Your task to perform on an android device: I want to read the reviews of Sydney Half Leather 1-Seater Recliner because I find it attractive. Read the reviews in the Homecentre app.
Image 0: 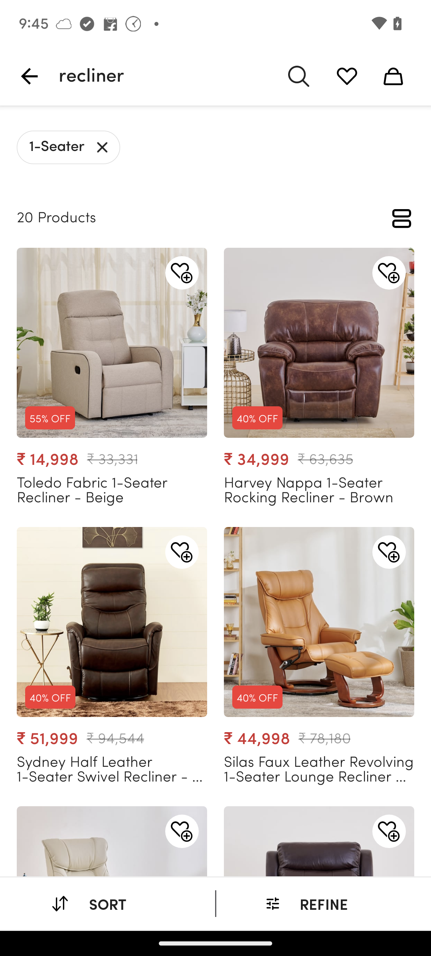
Click on the Sydney Half Leather.
Step 0: click (111, 622)
Image 1: 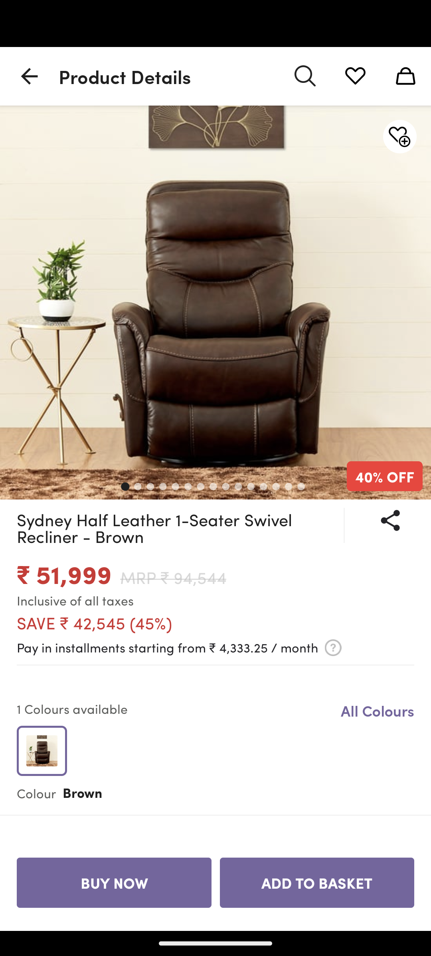
Scroll down to view the reviews.
Step 1: scroll down
Image 2: 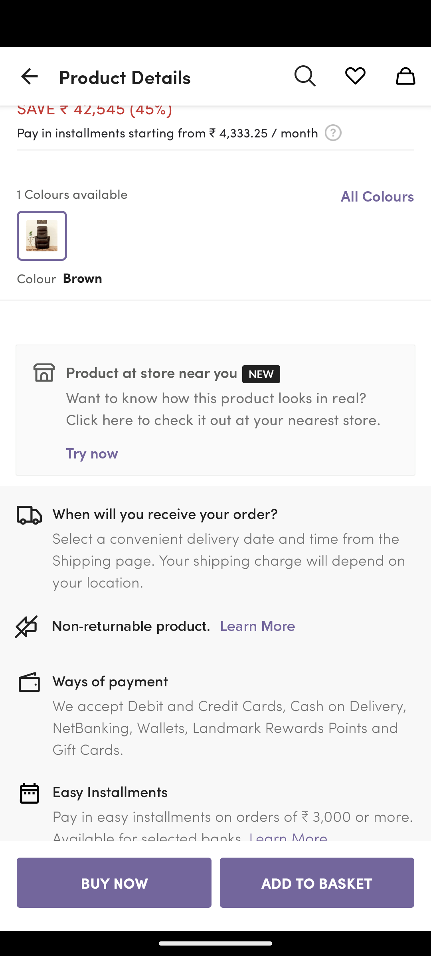
Scroll down to view the reviews.
Step 2: wait
Image 3: 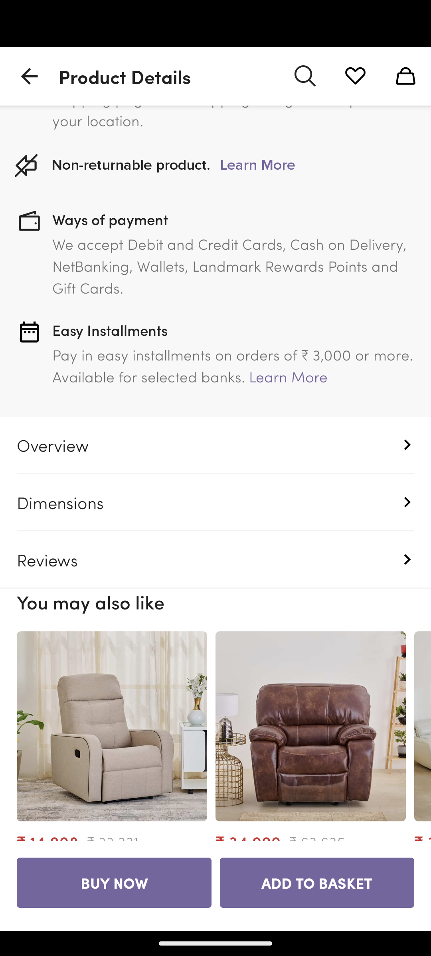
Click on the Reviews button.
Step 3: click (215, 559)